Your task to perform on an android device: Tack the direction between Rossum and Rome by moped.
Image 0: 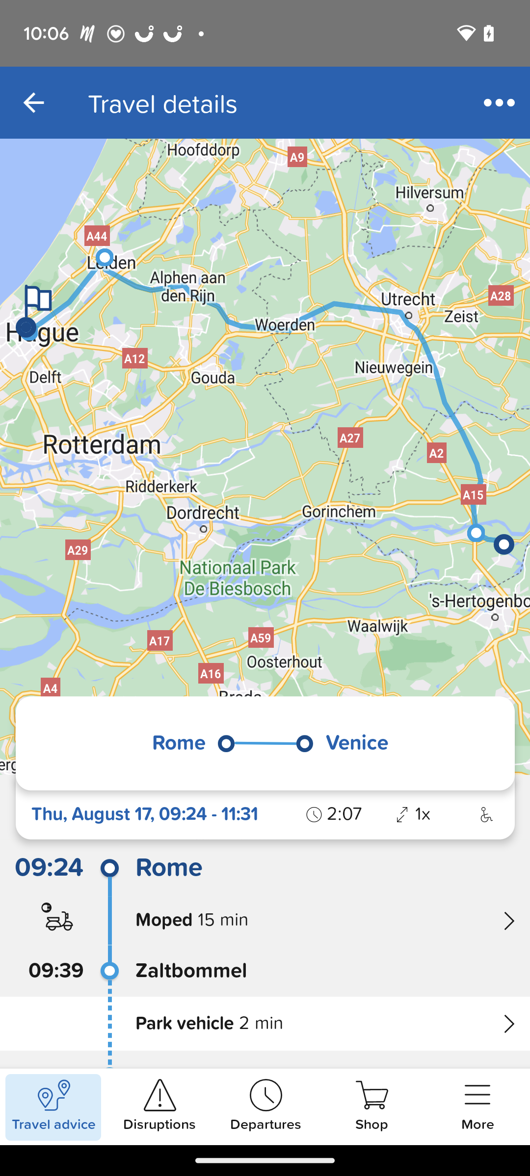
Go back to the previous screen
Step 0: press back button
Image 1: 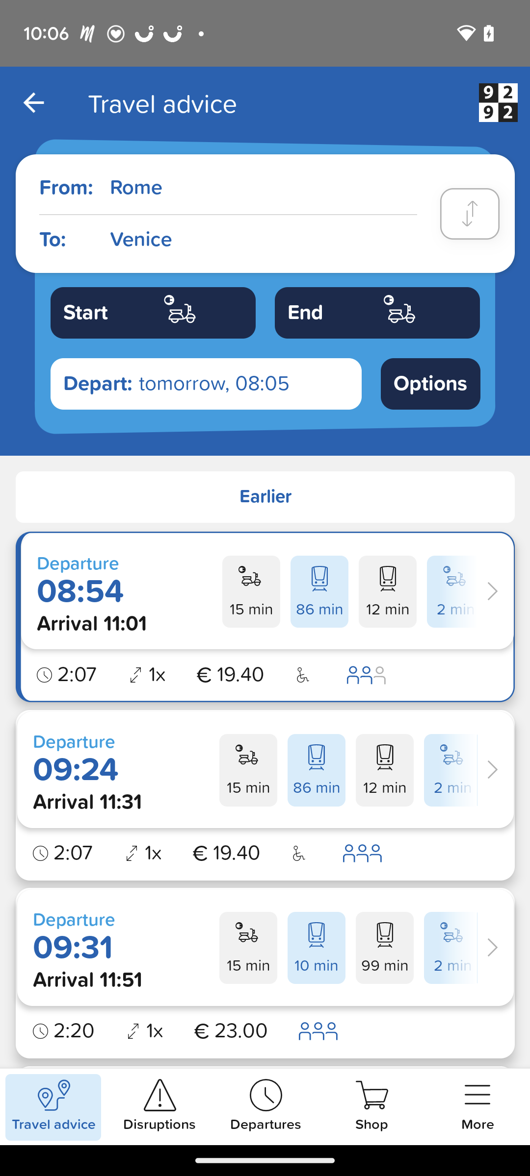
Click on the first column to add the starting location.
Step 1: click (263, 188)
Image 2: 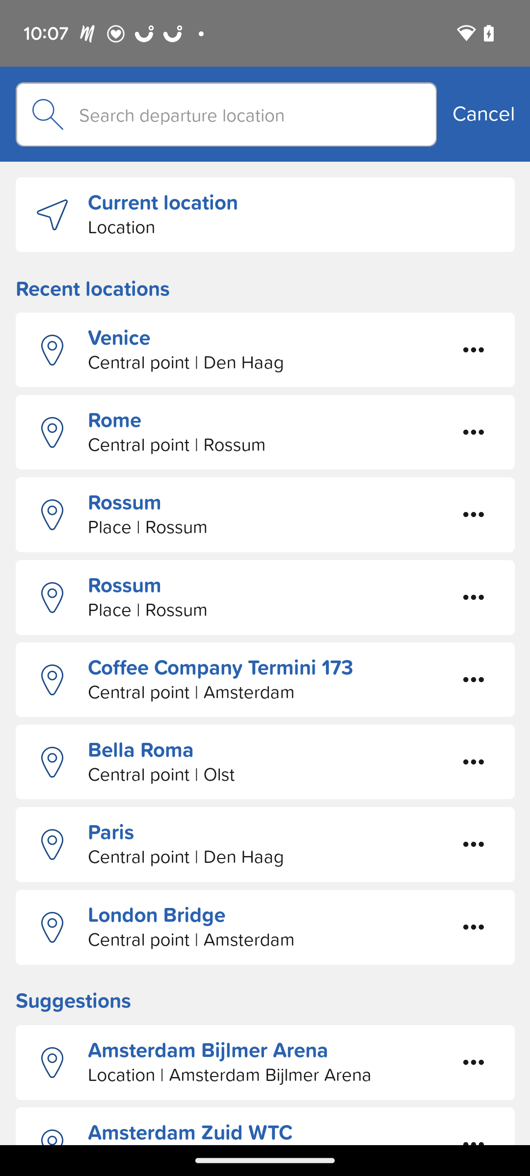
click on the search box at the top of the screen.
Step 2: click (226, 115)
Image 3: 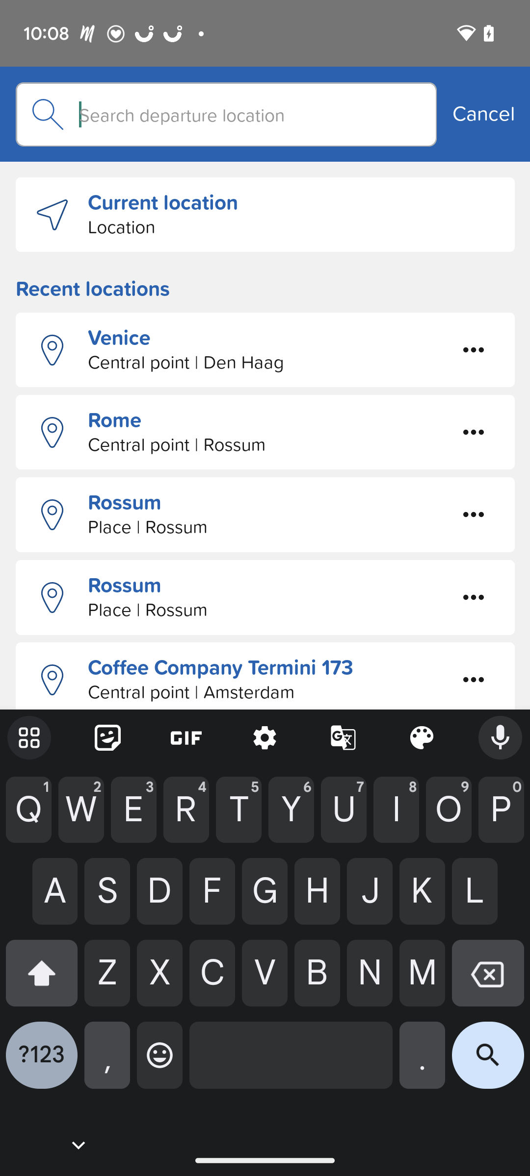
Type Rossum in the search box.
Step 3: type "Rossum"
Image 4: 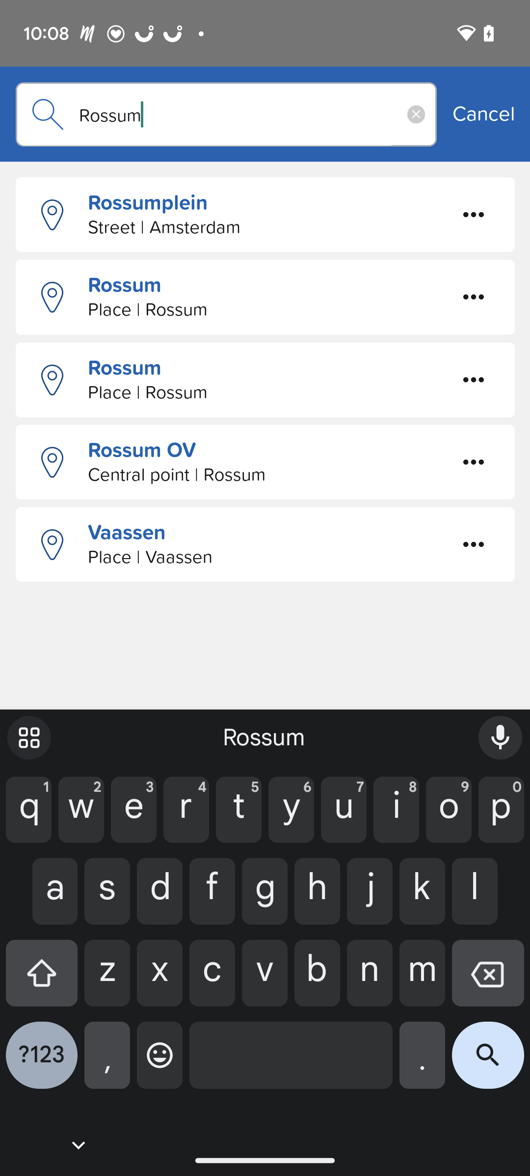
Select the second option from the list.
Step 4: click (275, 288)
Image 5: 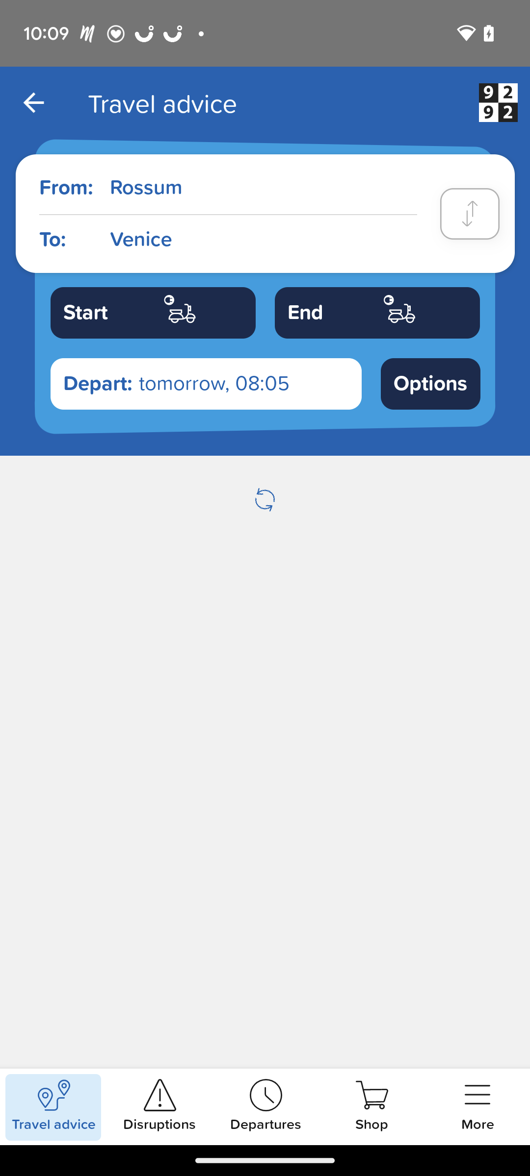
Click on  the second column to add the ending location.
Step 5: click (263, 240)
Image 6: 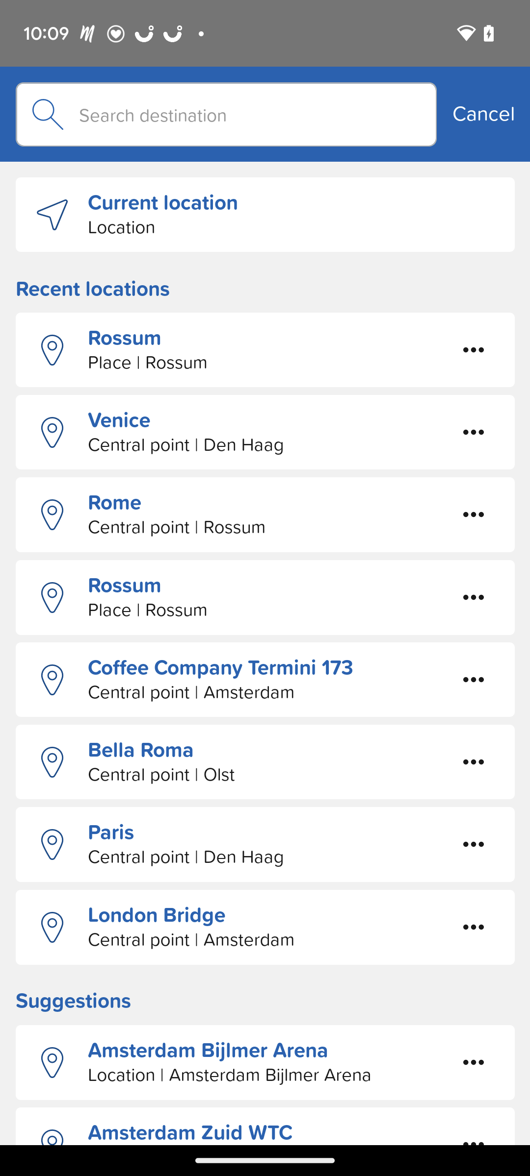
Click on the search box at the top.
Step 6: click (226, 115)
Image 7: 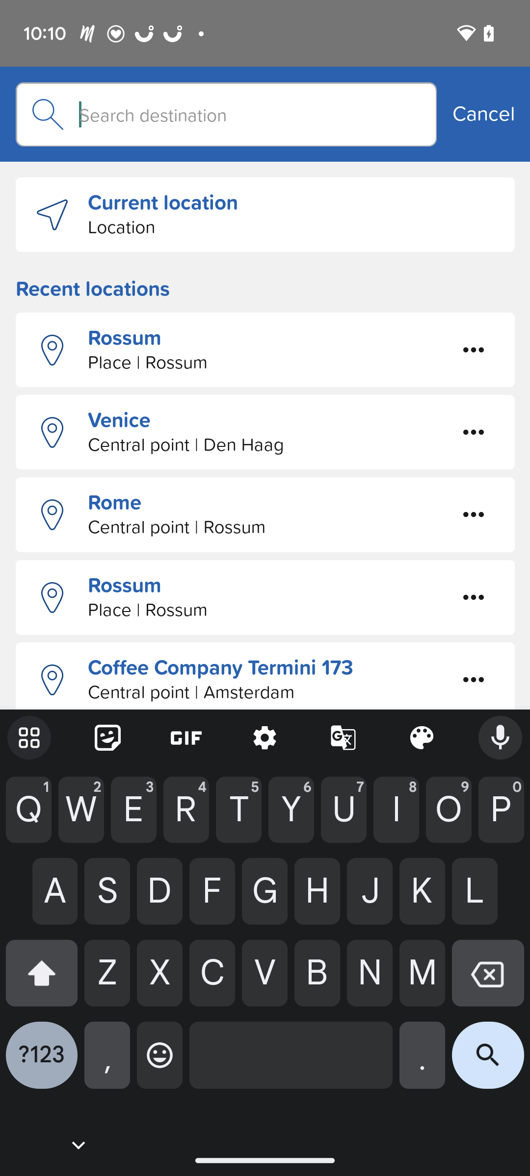
Type Rome in the search box
Step 7: type "Rome"
Image 8: 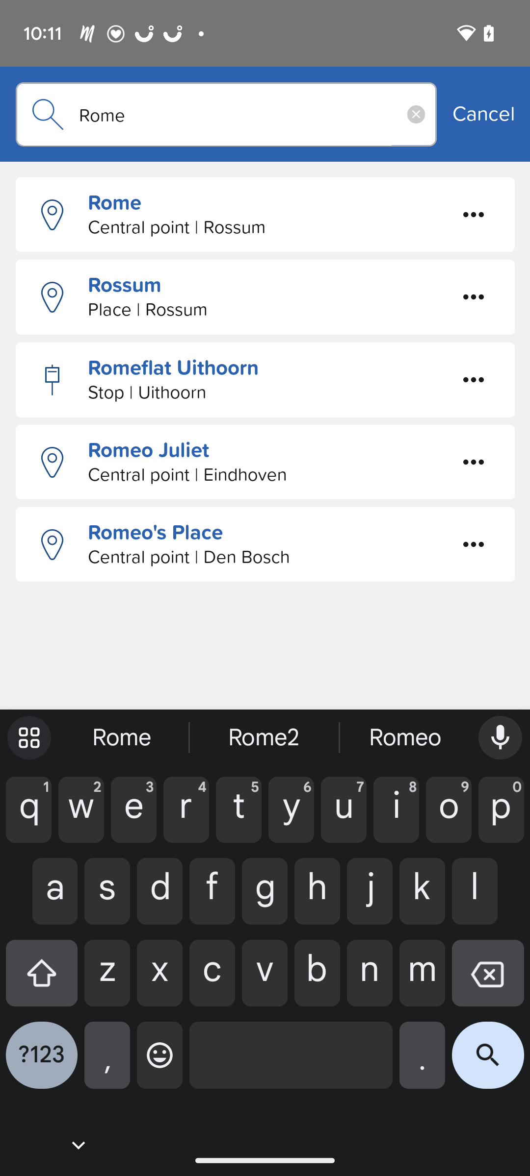
Select the first option from the list
Step 8: click (275, 206)
Image 9: 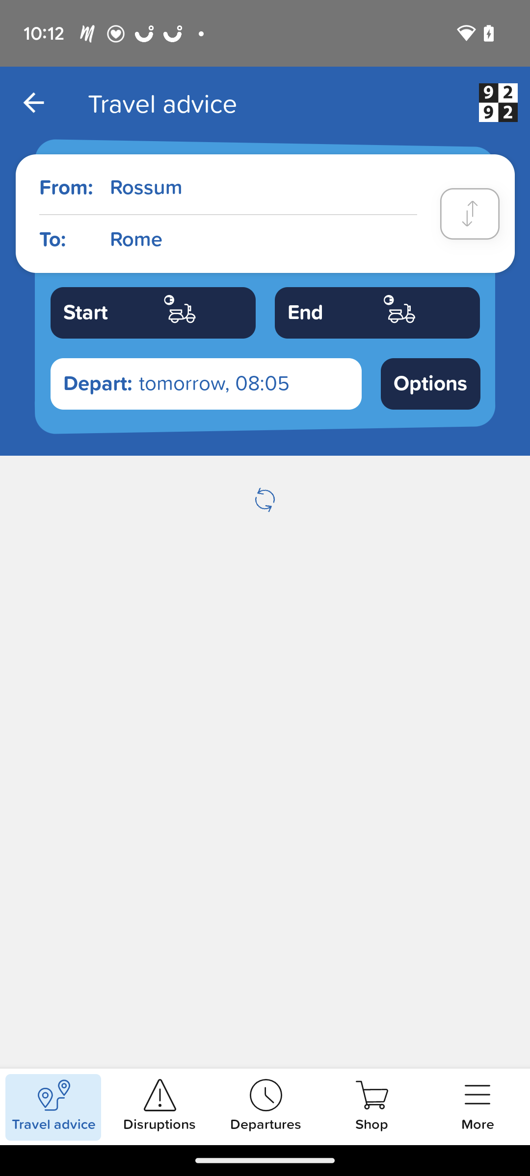
Click on the Text "Start" on the left side.
Step 9: click (146, 299)
Image 10: 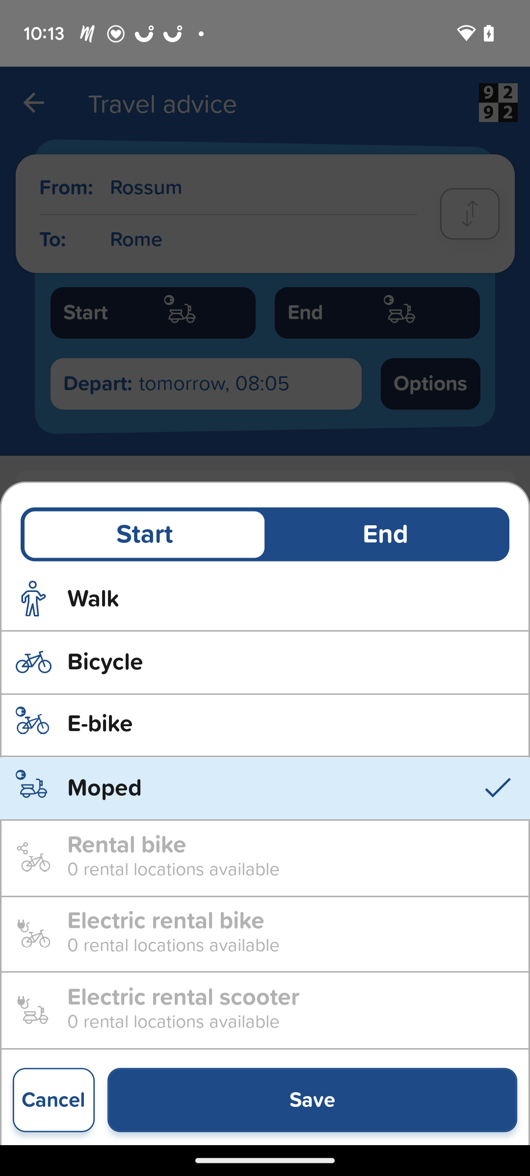
Click on the Save tab at the bottom.
Step 10: click (312, 1100)
Image 11: 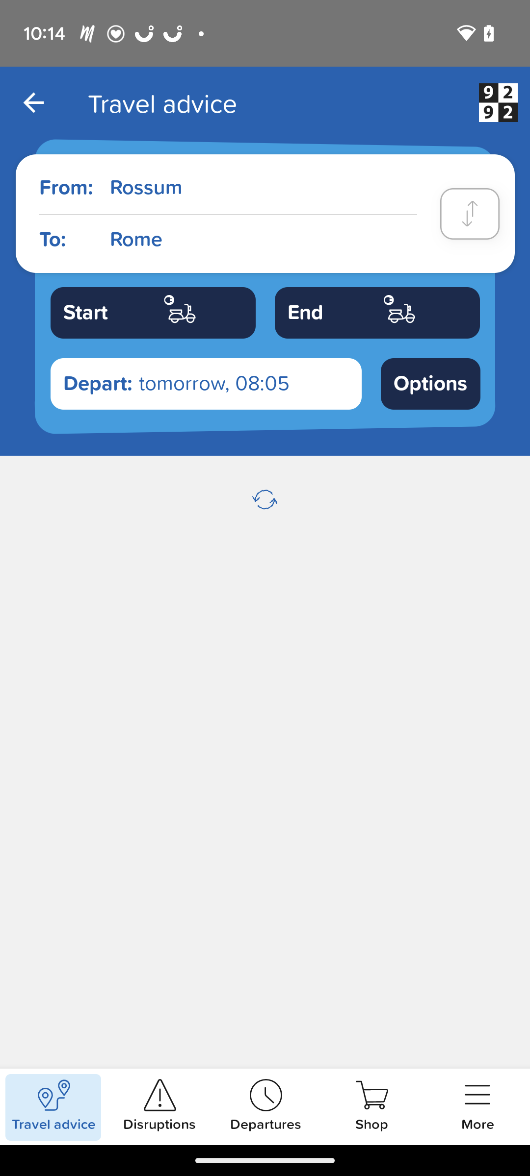
Click on the Text "end" on the right side.
Step 11: wait
Image 12: 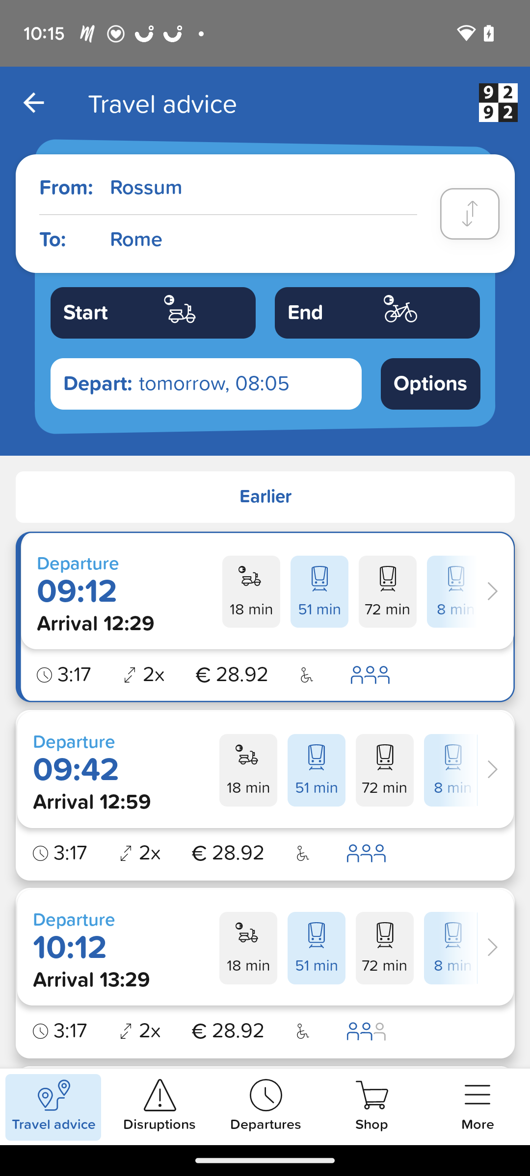
Click on the Text "end" on the right side.
Step 12: click (400, 308)
Image 13: 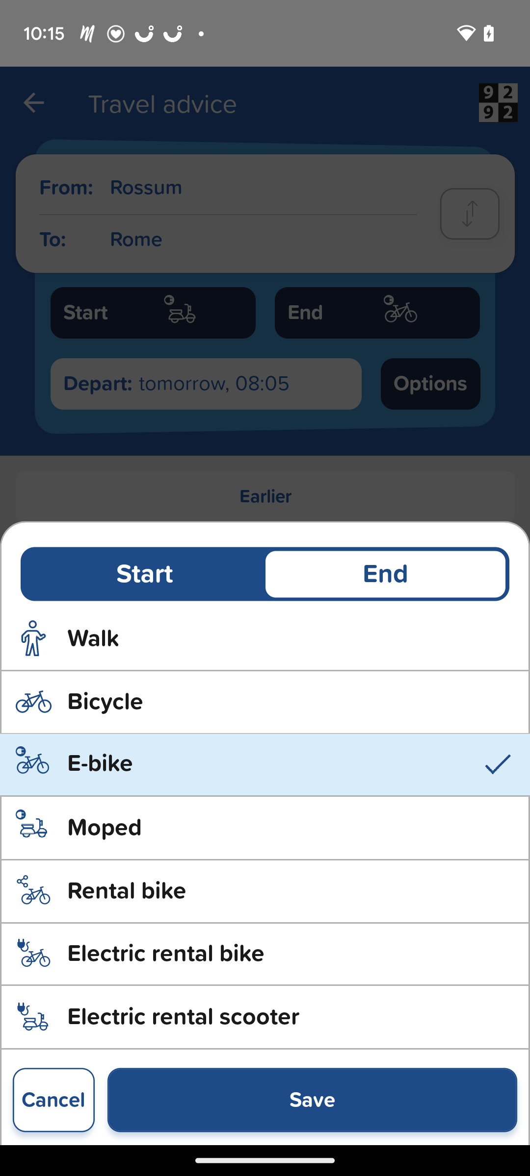
Select the option moped from the given list
Step 13: click (104, 828)
Image 14: 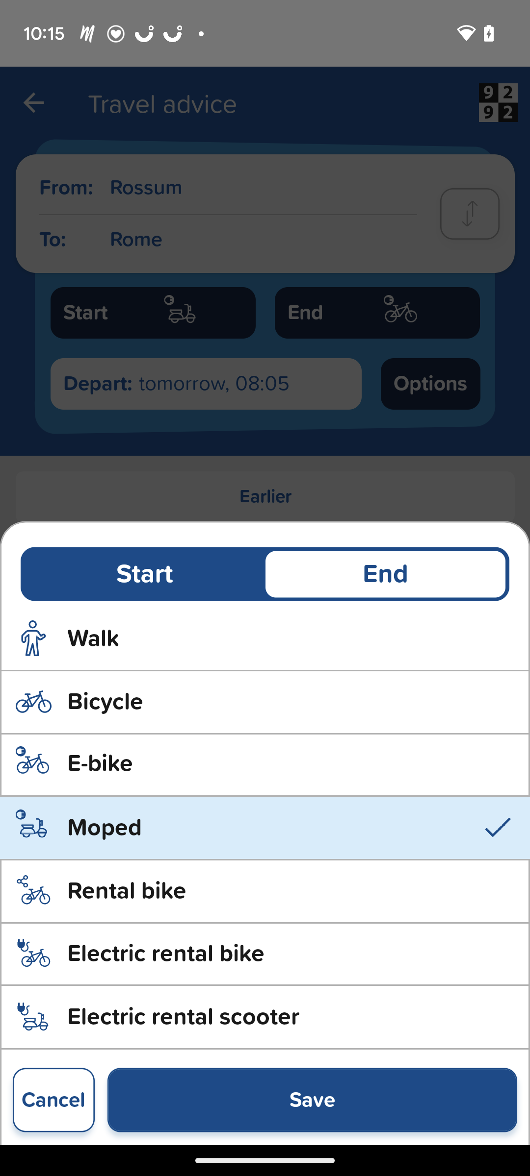
click on start  tab on the left side
Step 14: click (144, 574)
Image 15: 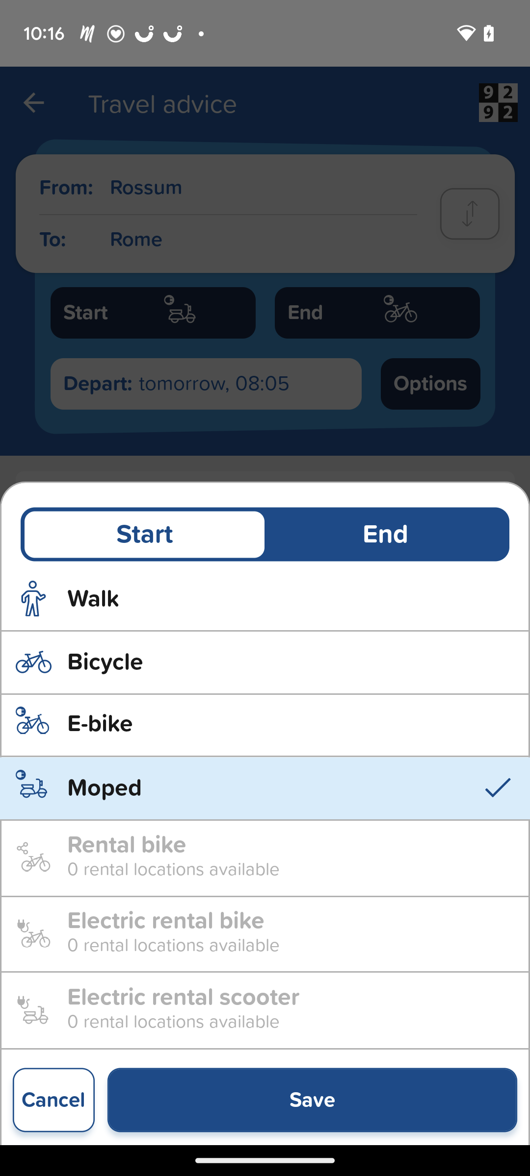
Click on the Save tab at the bottom.
Step 15: click (312, 1101)
Image 16: 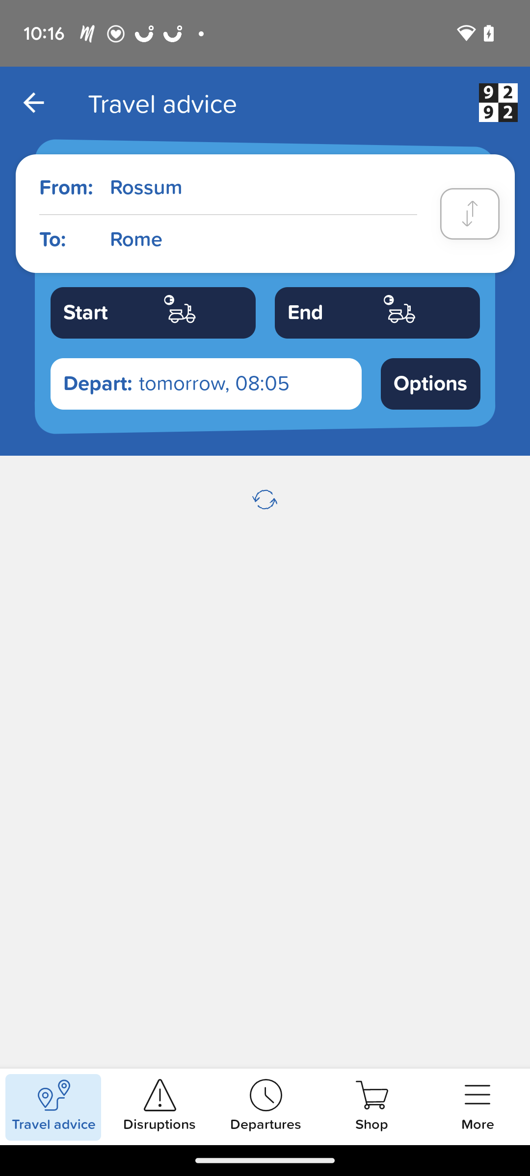
Click on the Save tab at the bottom.
Step 16: wait
Image 17: 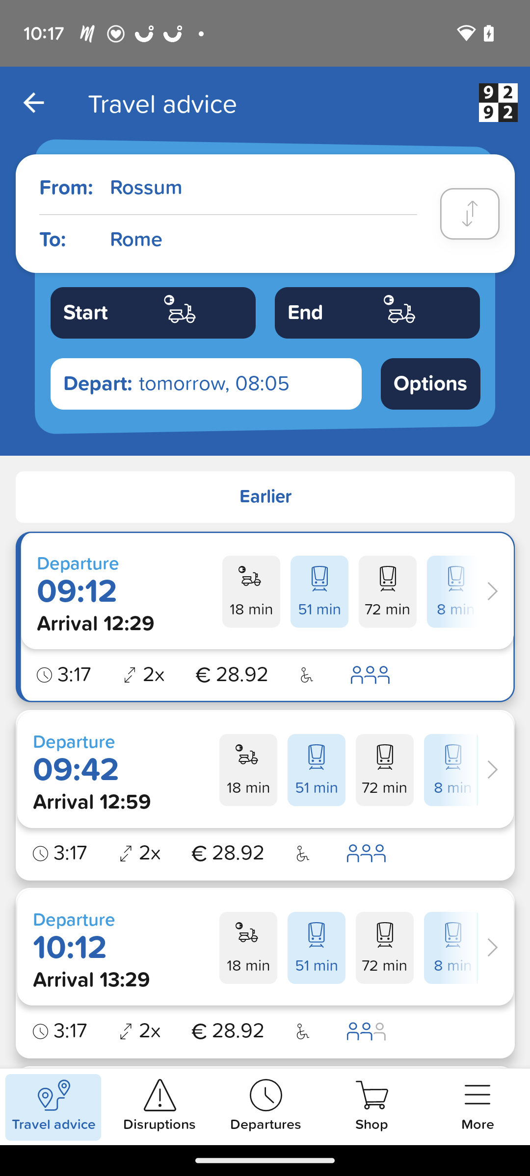
Select on  the first tab
Step 17: click (123, 592)